Your task to perform on an android device: ULTRABOOST LIGHT C.RDY are looking promising for me, View the details of Ultraboost Light C.R.D. Shoes in the Adidas app.
Image 0: 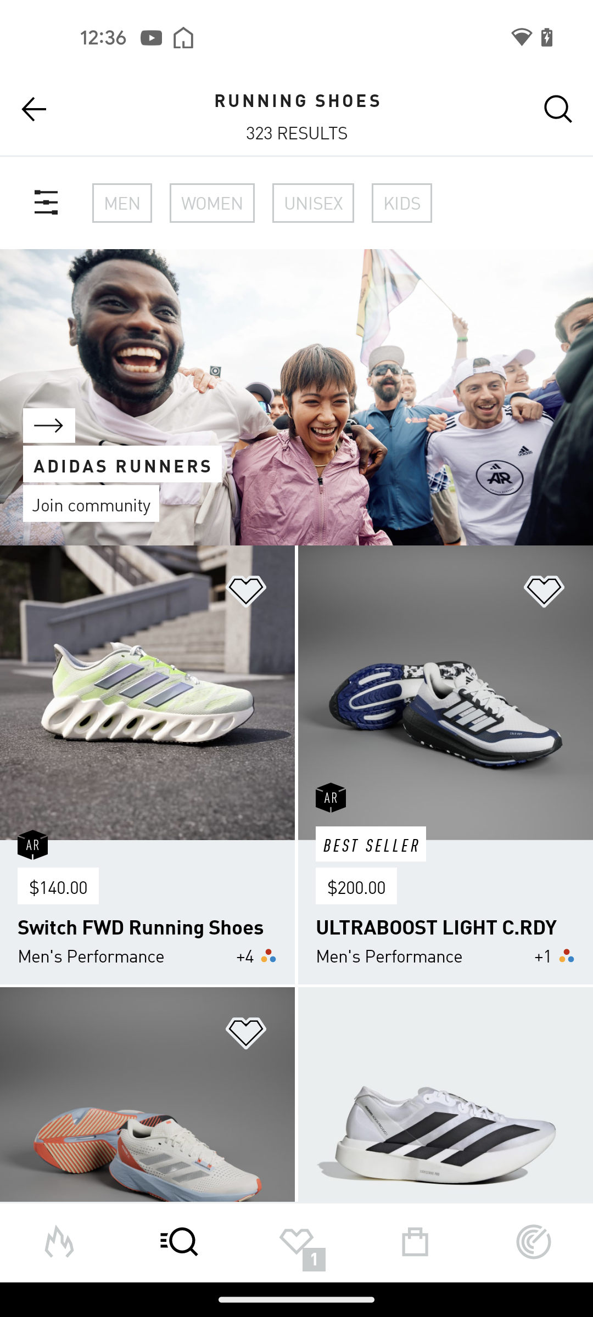
Click on the ULTRABOOST LIGHT C.RDY shoe
Step 0: click (493, 688)
Image 1: 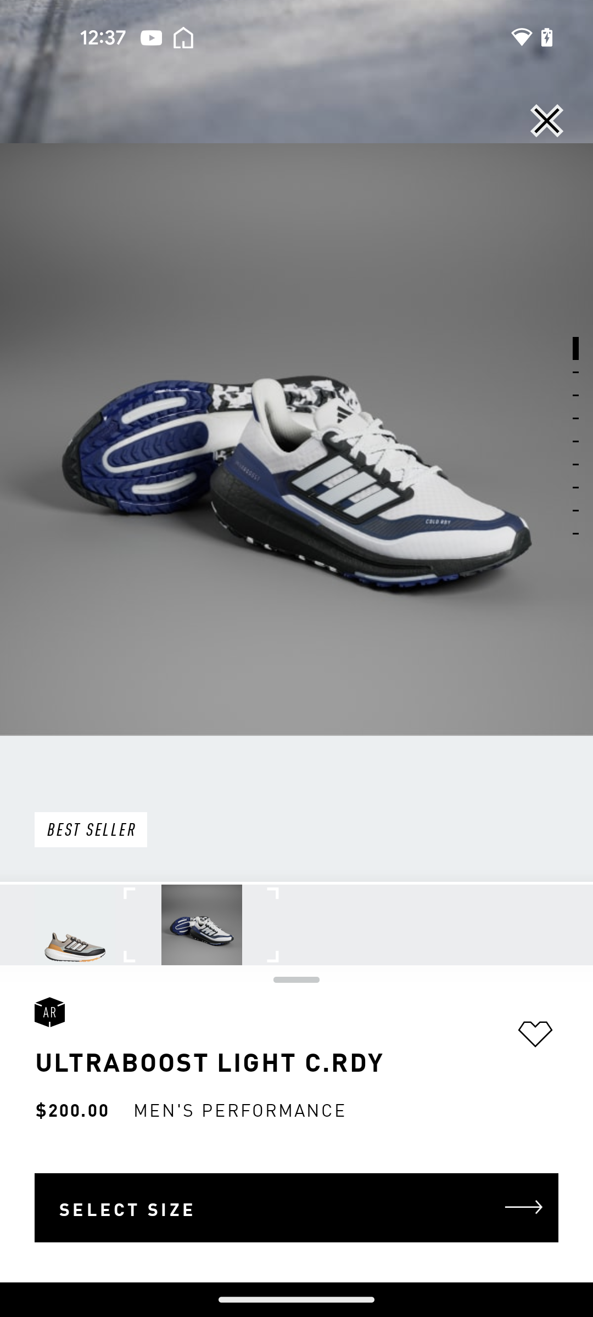
Swipe up for the product details
Step 1: scroll down
Image 2: 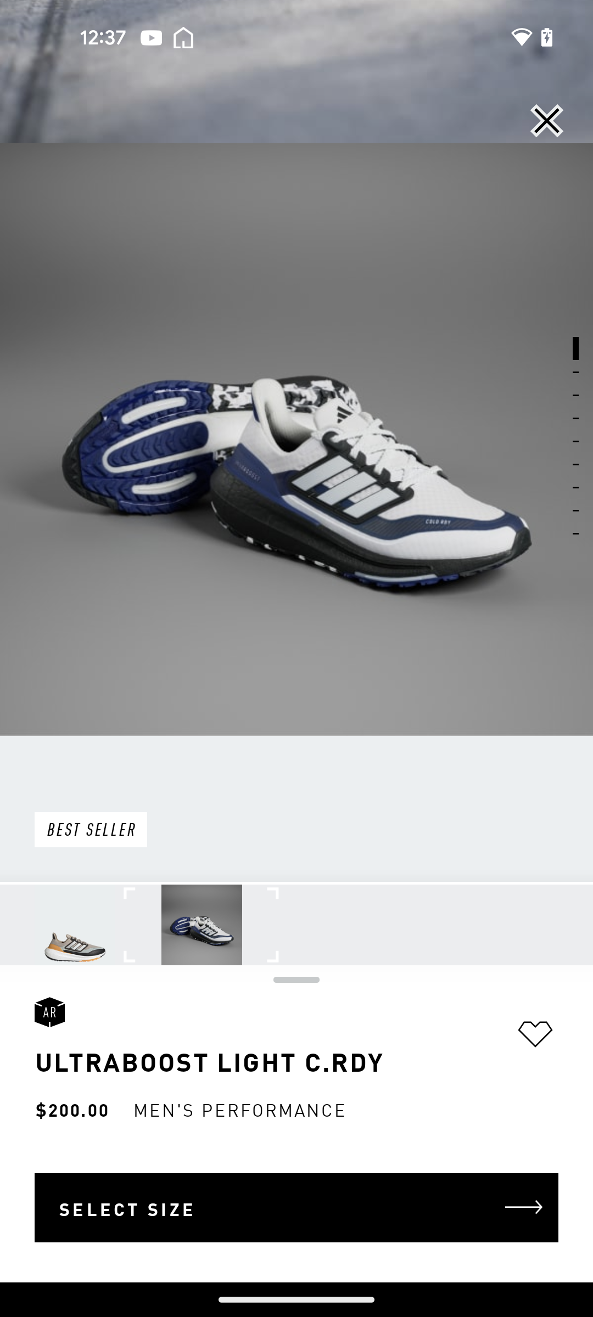
Swipe up for the product details
Step 2: scroll down
Image 3: 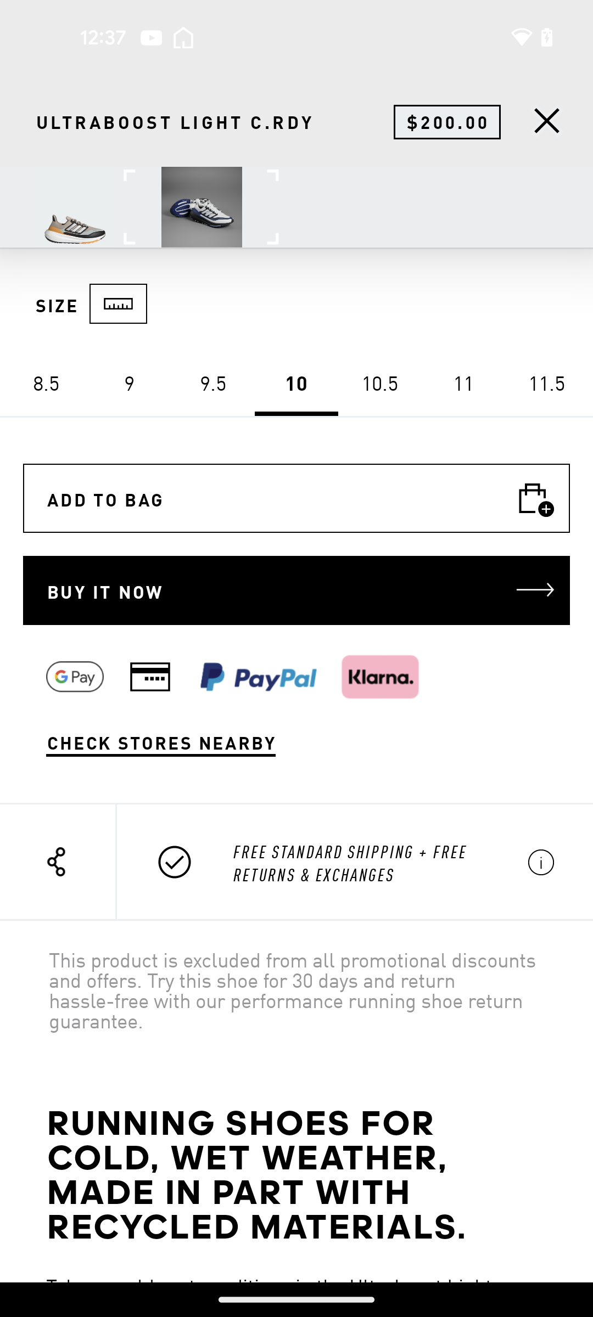
Swipe up for the product details
Step 3: scroll down
Image 4: 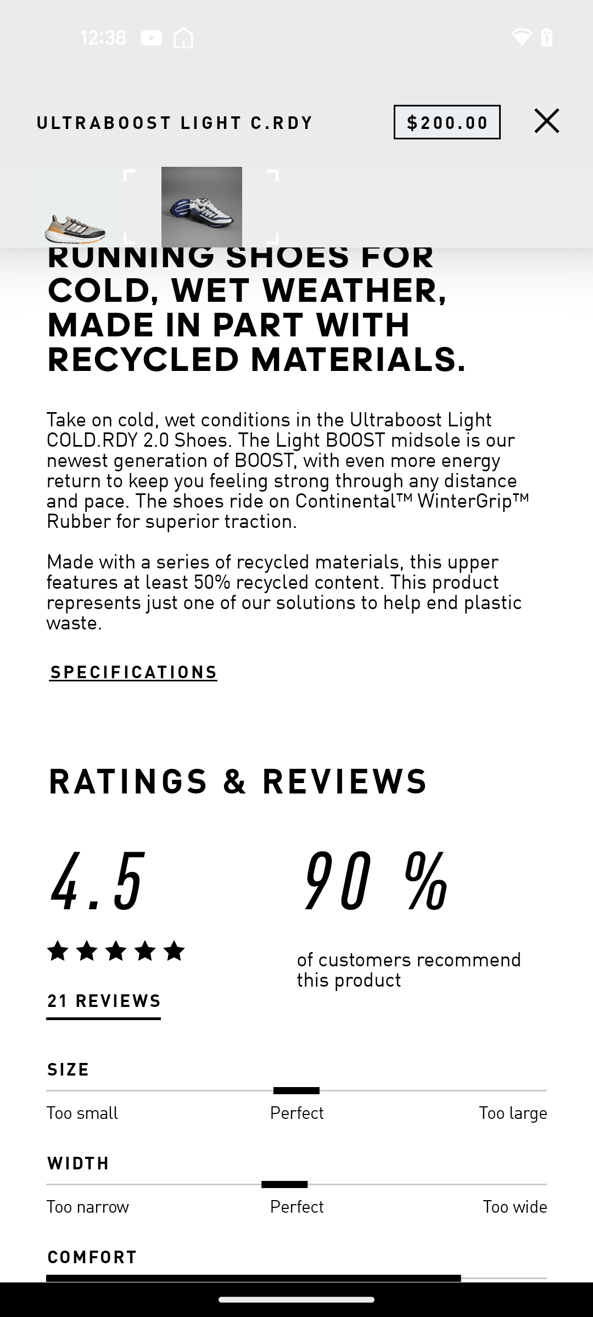
Swipe up for the product details
Step 4: scroll down